Your task to perform on an android device: Search for the reminder Marathon in the reminder app .
Image 0: 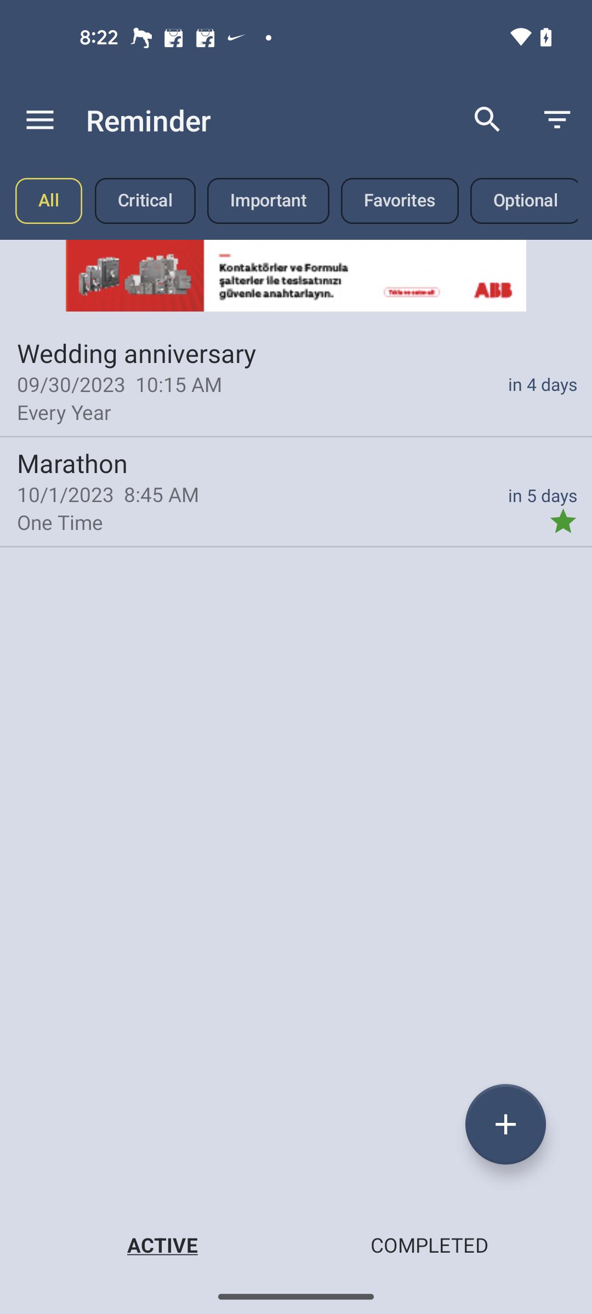
Click on the search icon at the top of the screen
Step 0: click (487, 119)
Image 1: 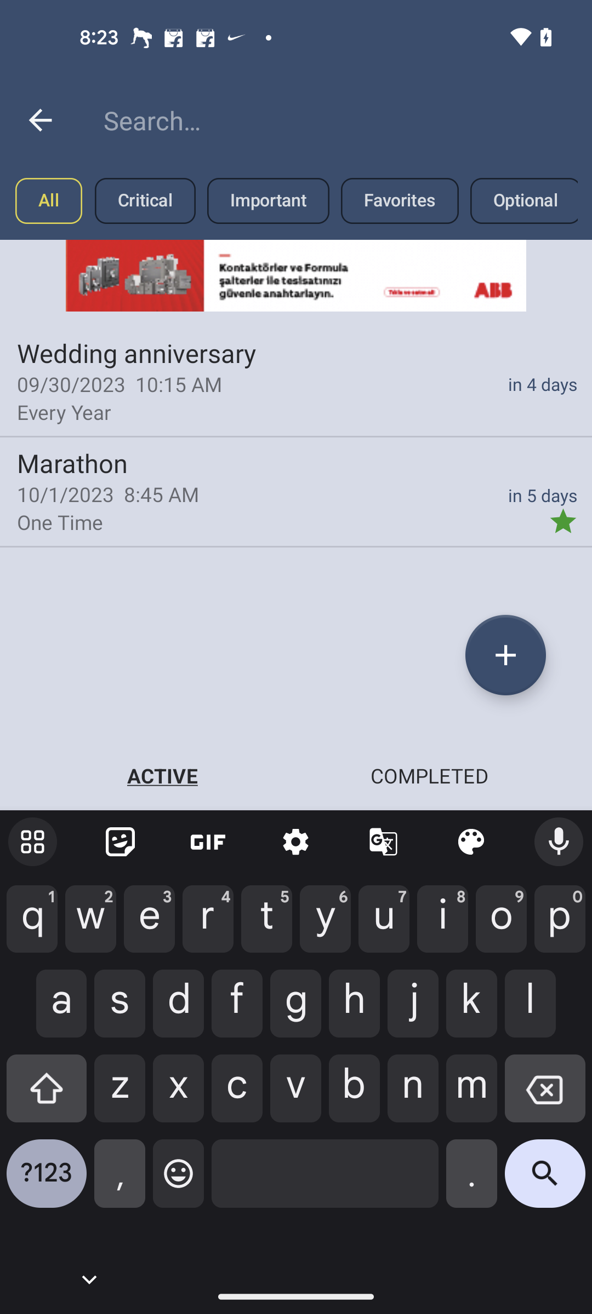
Type Marathon in the search bar
Step 1: type "Marathon"
Image 2: 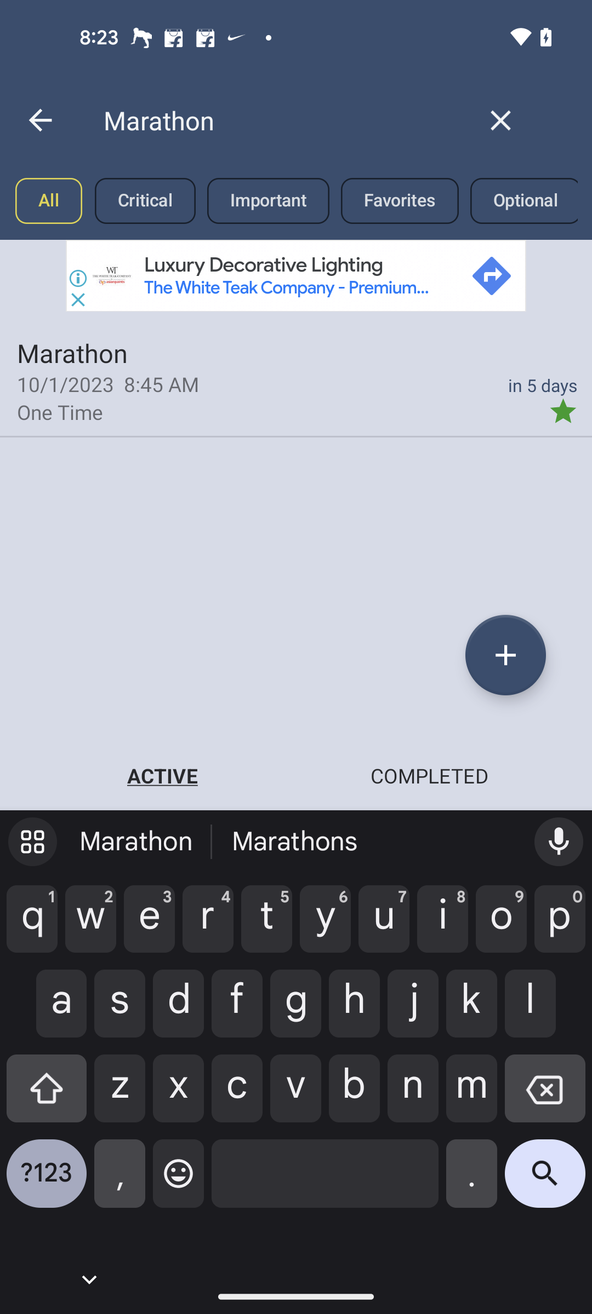
Click on the search button in the keyboard
Step 2: click (545, 1182)